Your task to perform on an android device: I want to go as fast as I can to Rio de Janeiro. View the train's details for the first train scheduled to Rio de Maro in the Rail Planner app.
Image 0: 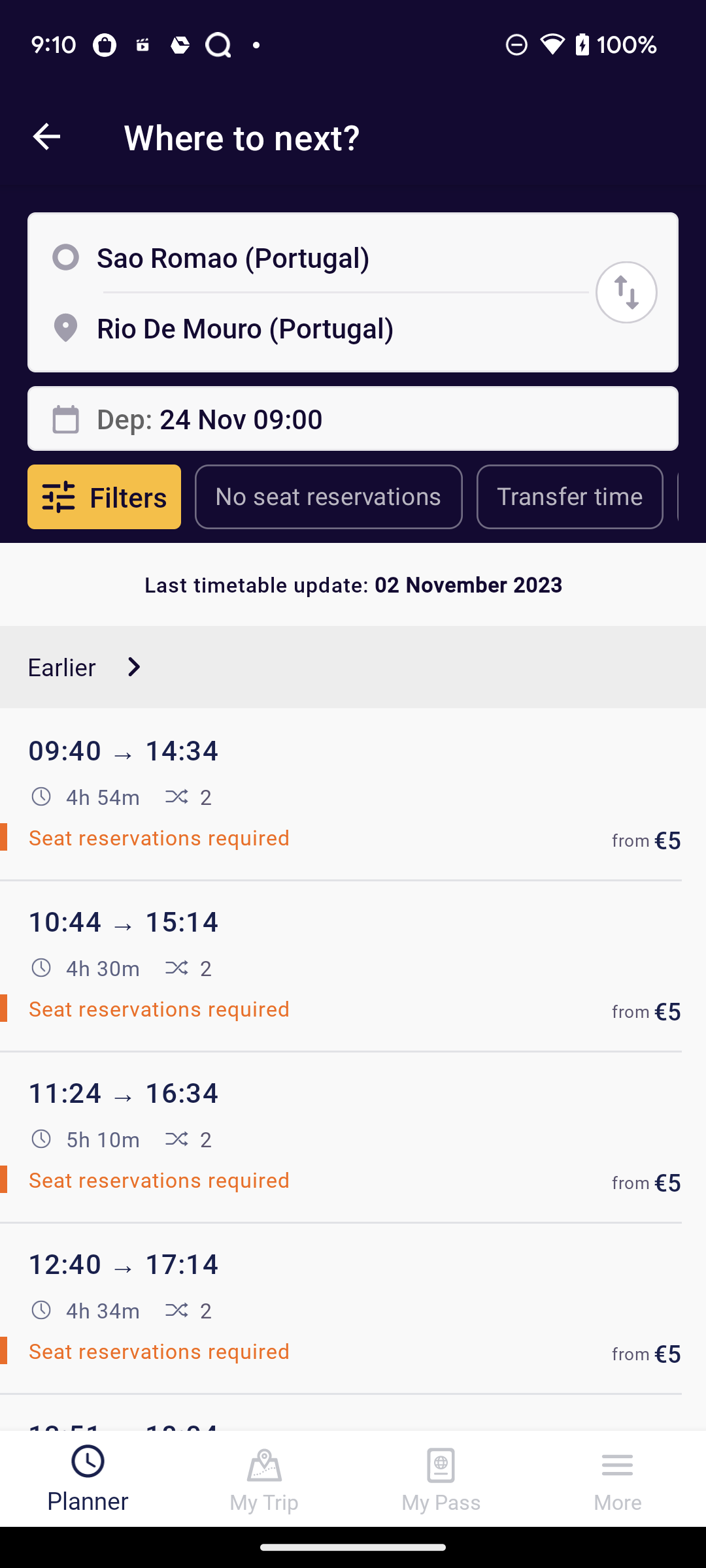
Click on the first train scheduled at 9:40 to see the details
Step 0: click (353, 987)
Image 1: 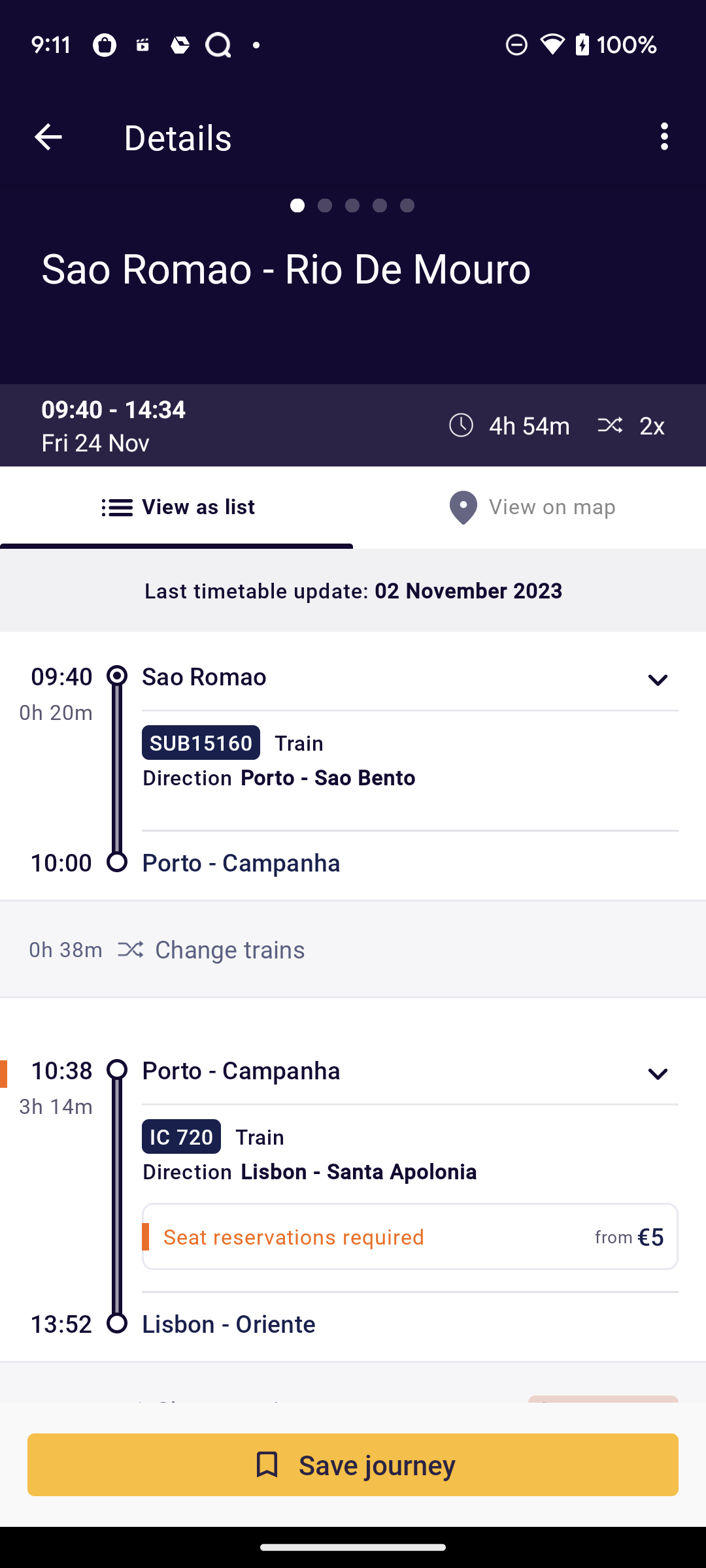
swipe up to see details
Step 1: scroll down